Your task to perform on an android device: Get direction and navigate from My current location to Gurudwara Shri Bangla Sahib, Hanuman Road Area, Connaught Place, New Delhi, Delhi using Bike mode
Image 0: 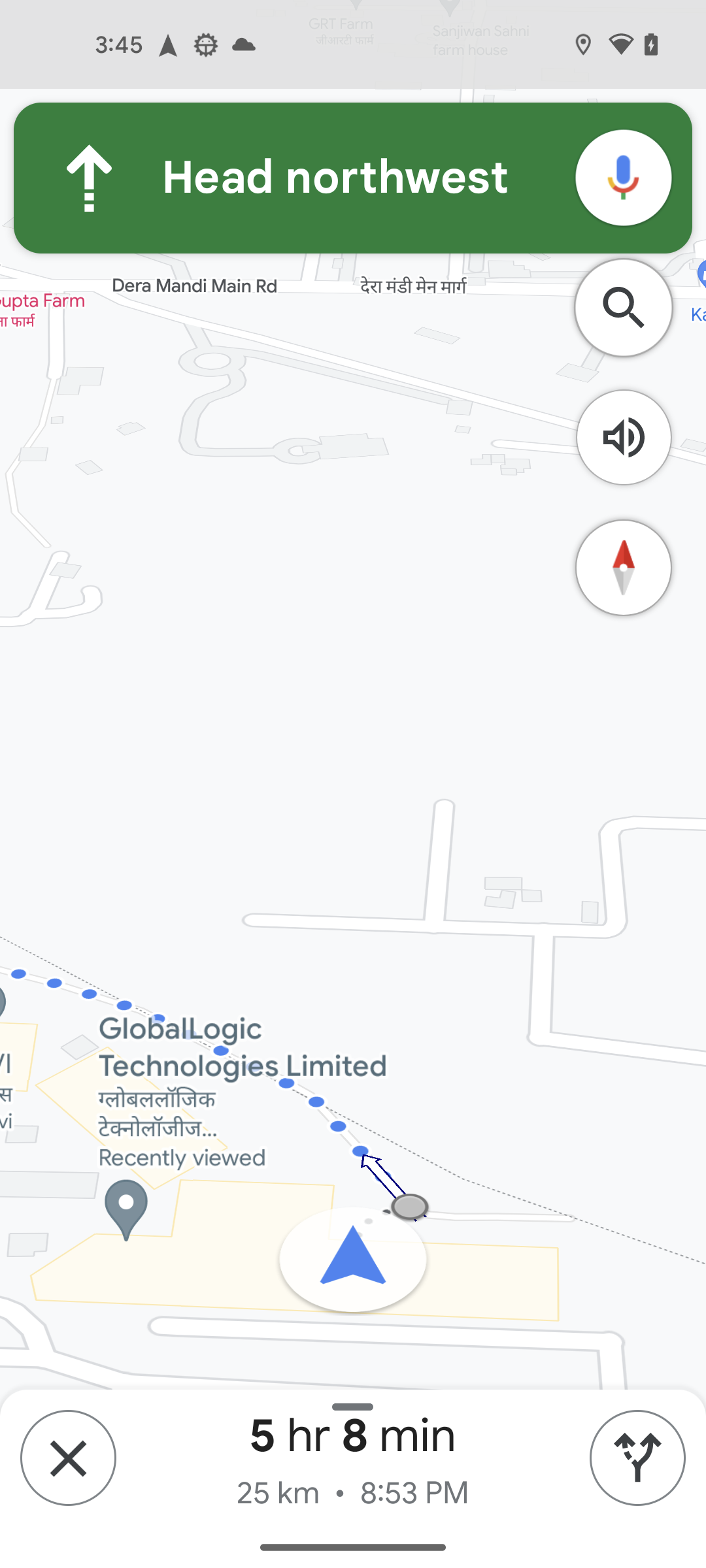
Go to the home screen of the app
Step 0: press back button
Image 1: 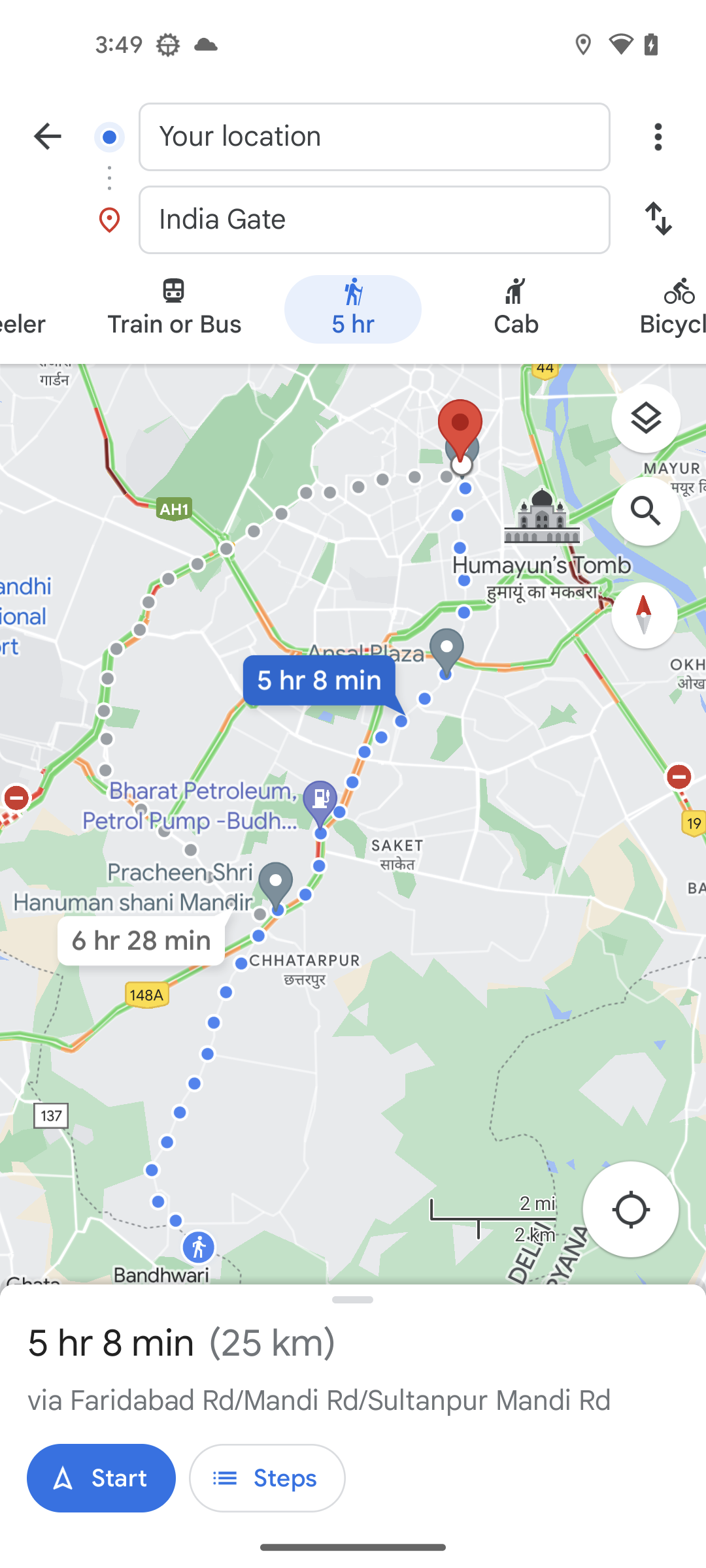
Go to the home screen of the app
Step 1: press back button
Image 2: 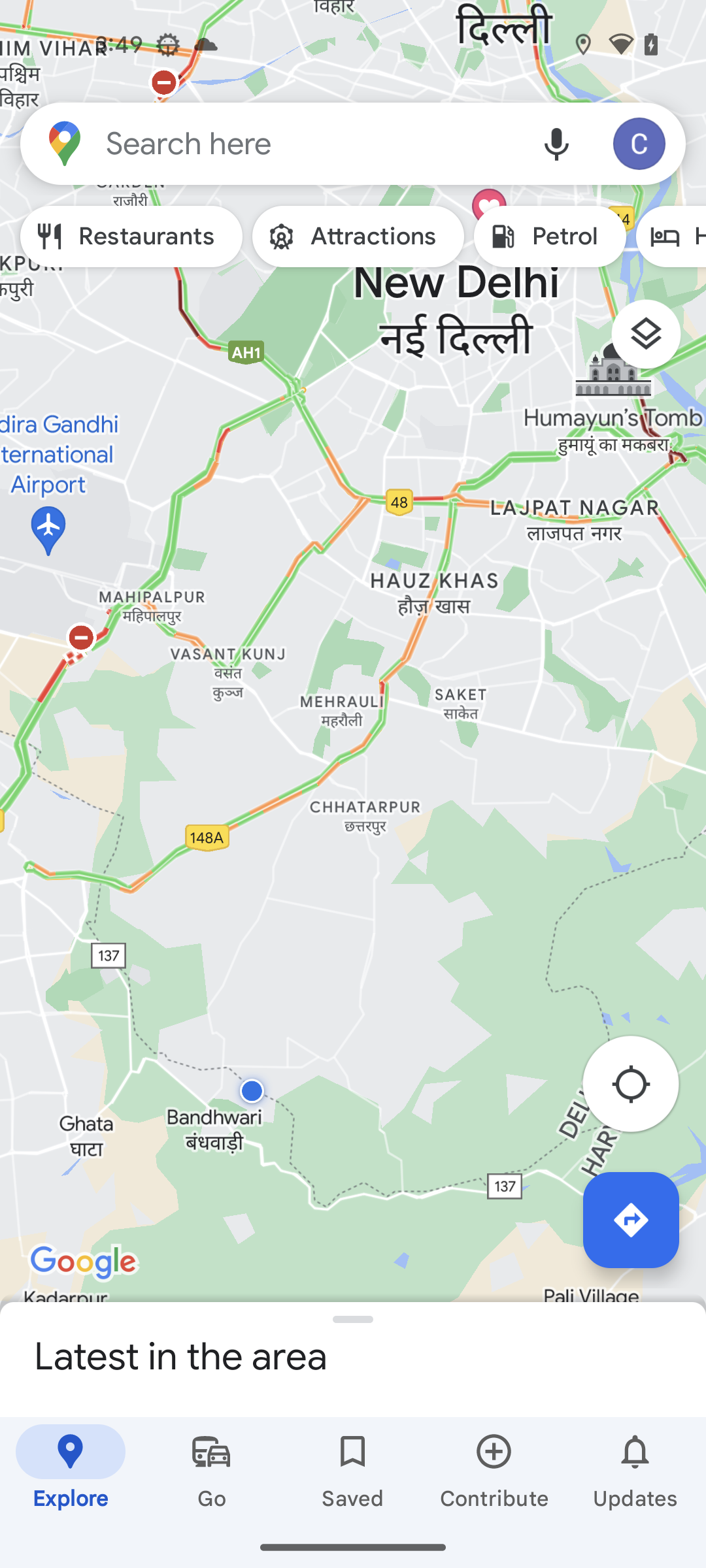
Click on the search bar
Step 2: click (311, 143)
Image 3: 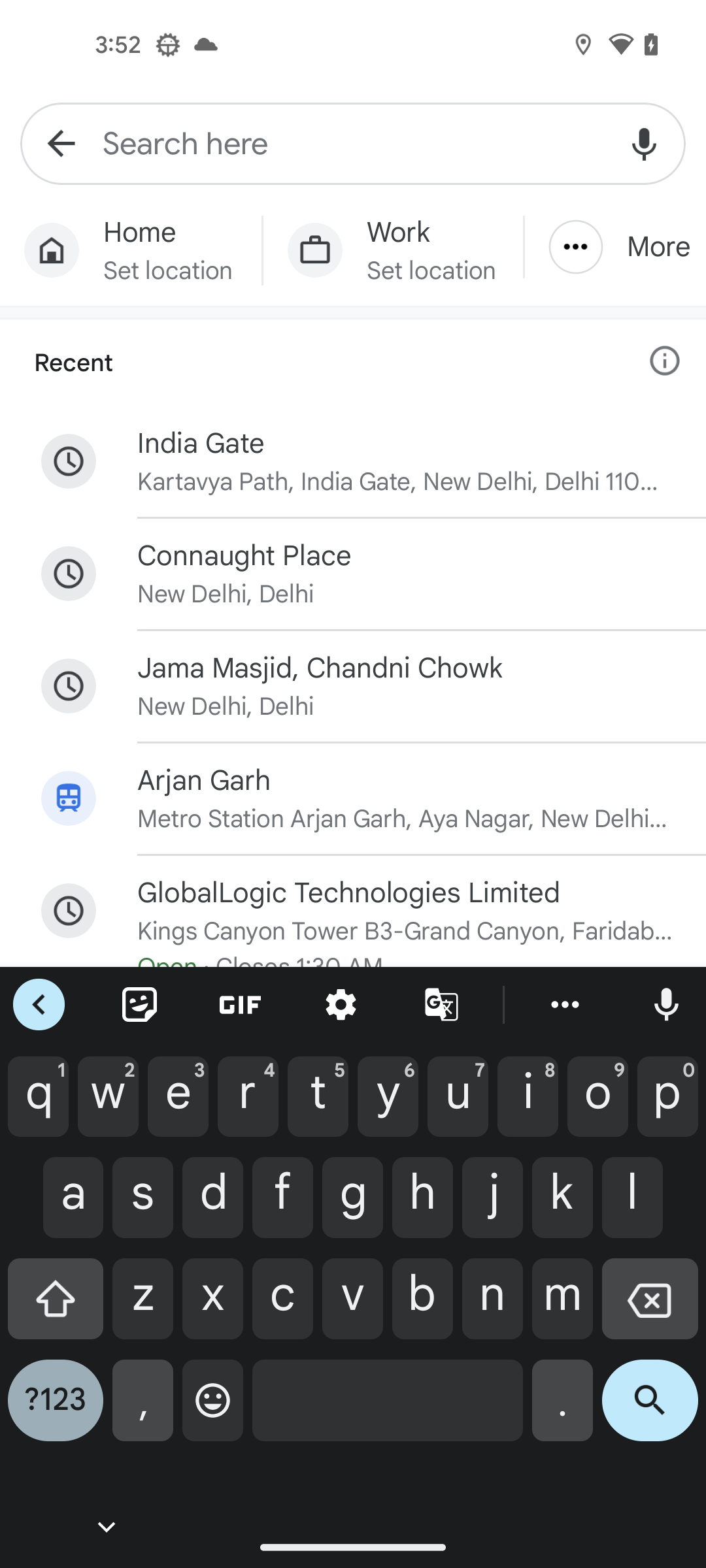
Search for Gurudwara Shri Bangla Sahib, Hanuman Road Area, Connaught Place, New Delhi
Step 3: type "Gurudwara Shri Bangla Sahib, Hanuman Road Area, Connaught Place, New Delhi"
Image 4: 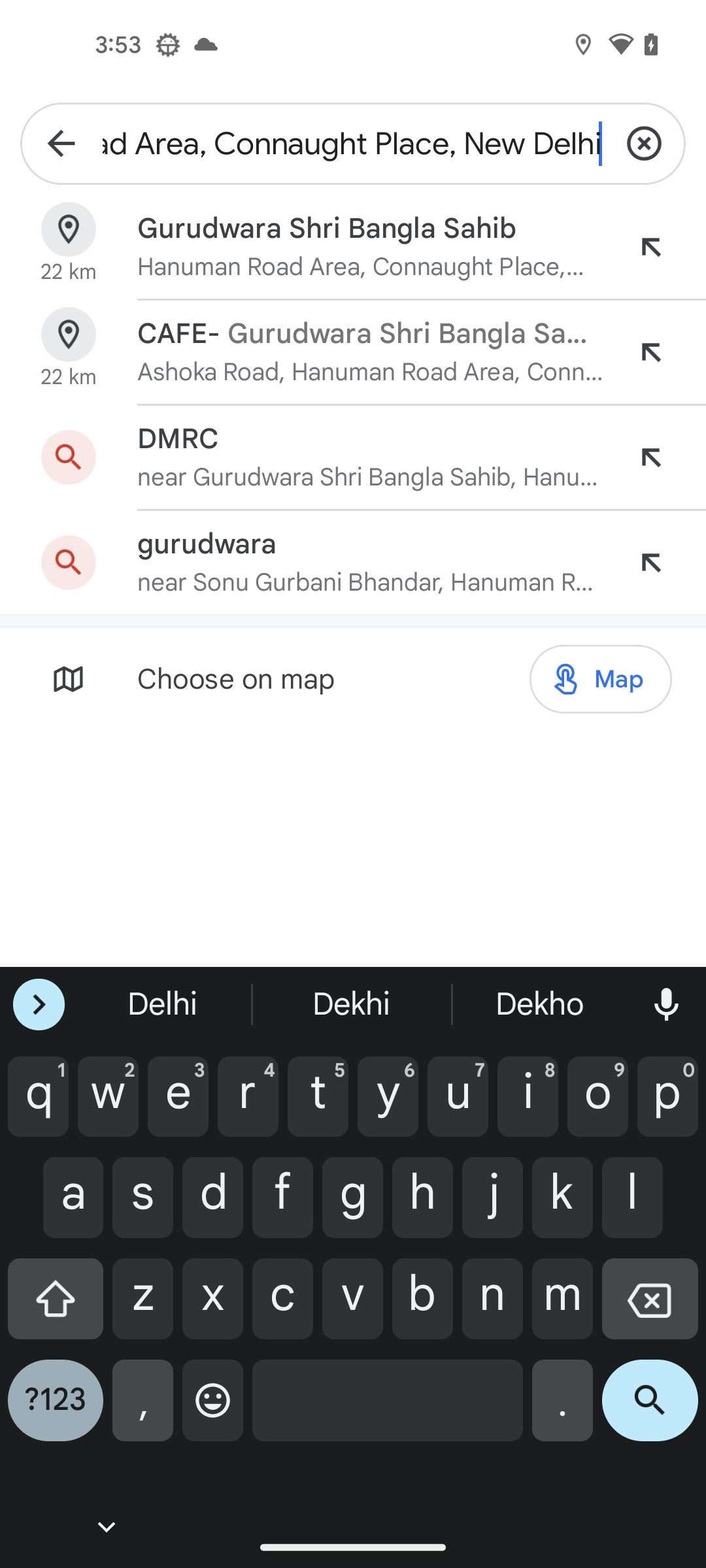
Click on the search icon at the bottom right of the screen
Step 4: click (650, 1410)
Image 5: 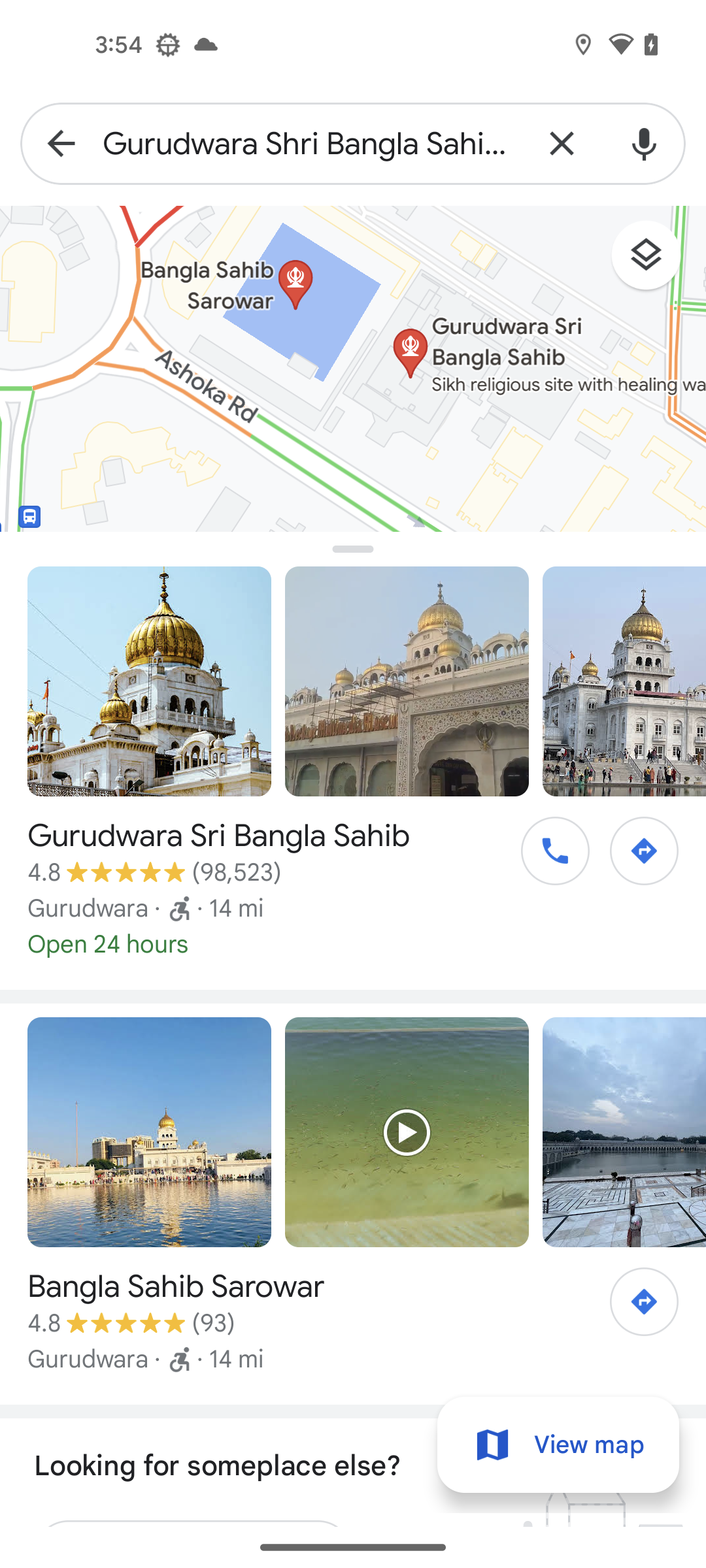
Select the Direction icon in the first search result
Step 5: click (644, 851)
Image 7: 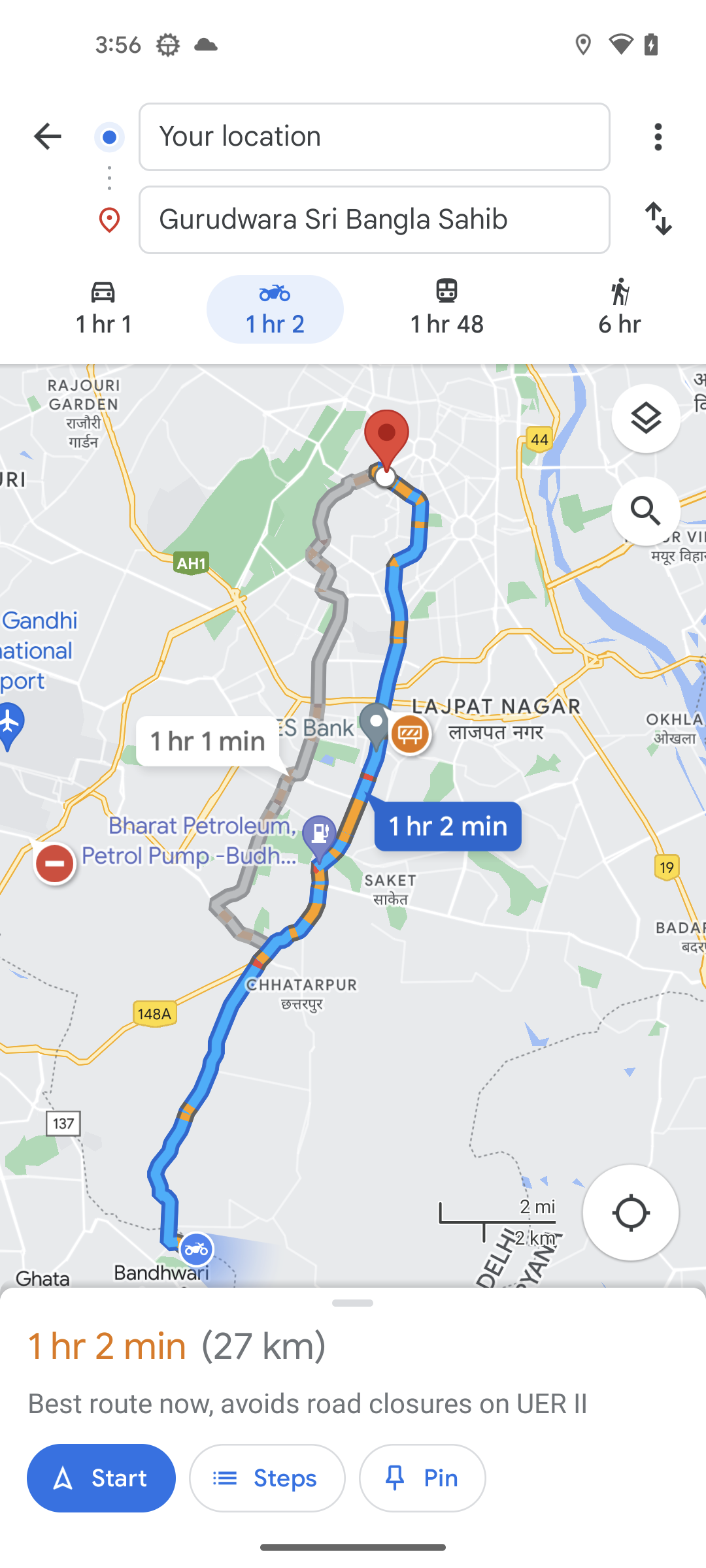
Click on the Start navigation button
Step 7: click (101, 1478)